Your task to perform on an android device: I want to write an email to my daughter asking about her health.
Image 0: 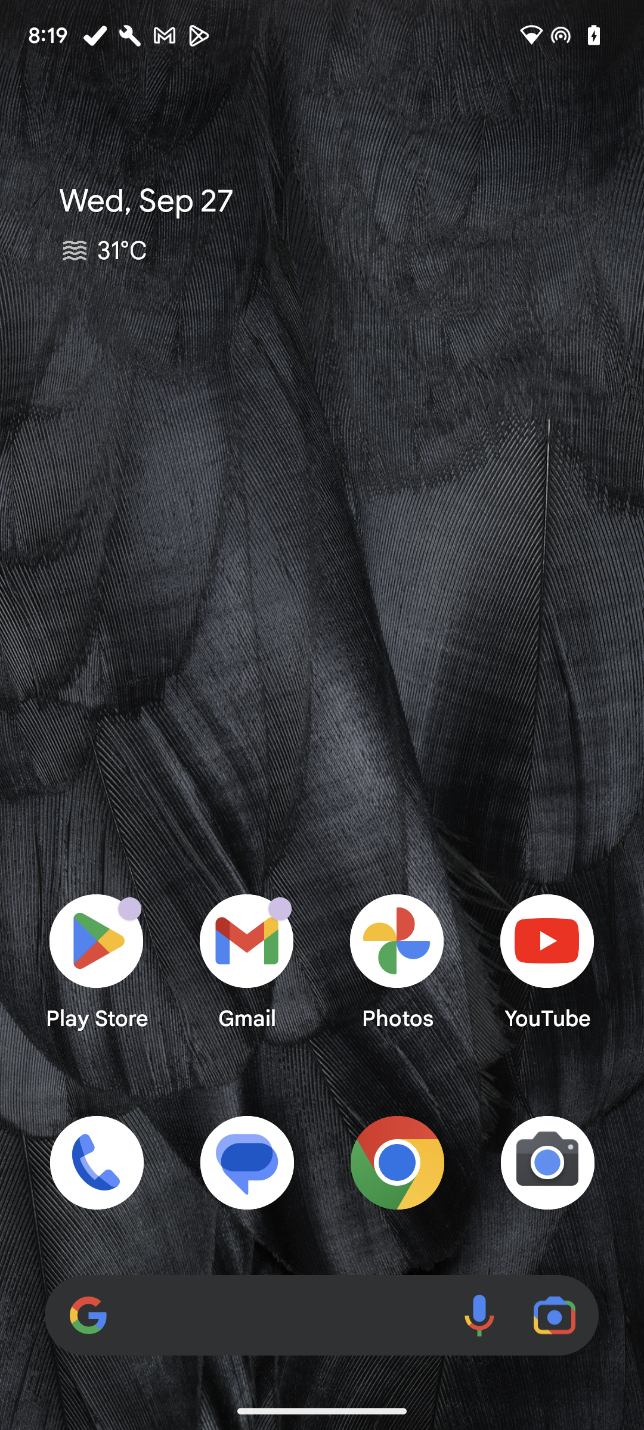
Open gmail app.
Step 0: click (247, 960)
Image 1: 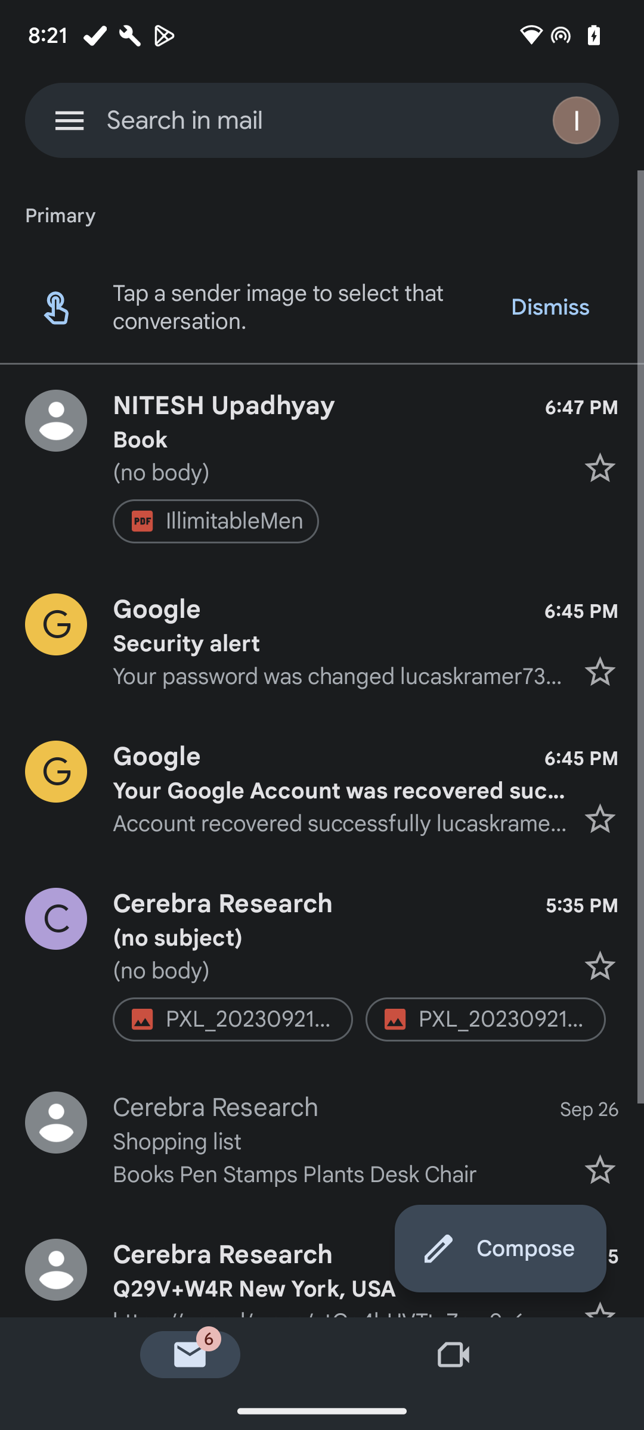
Click on Compose.
Step 1: click (328, 1254)
Image 2: 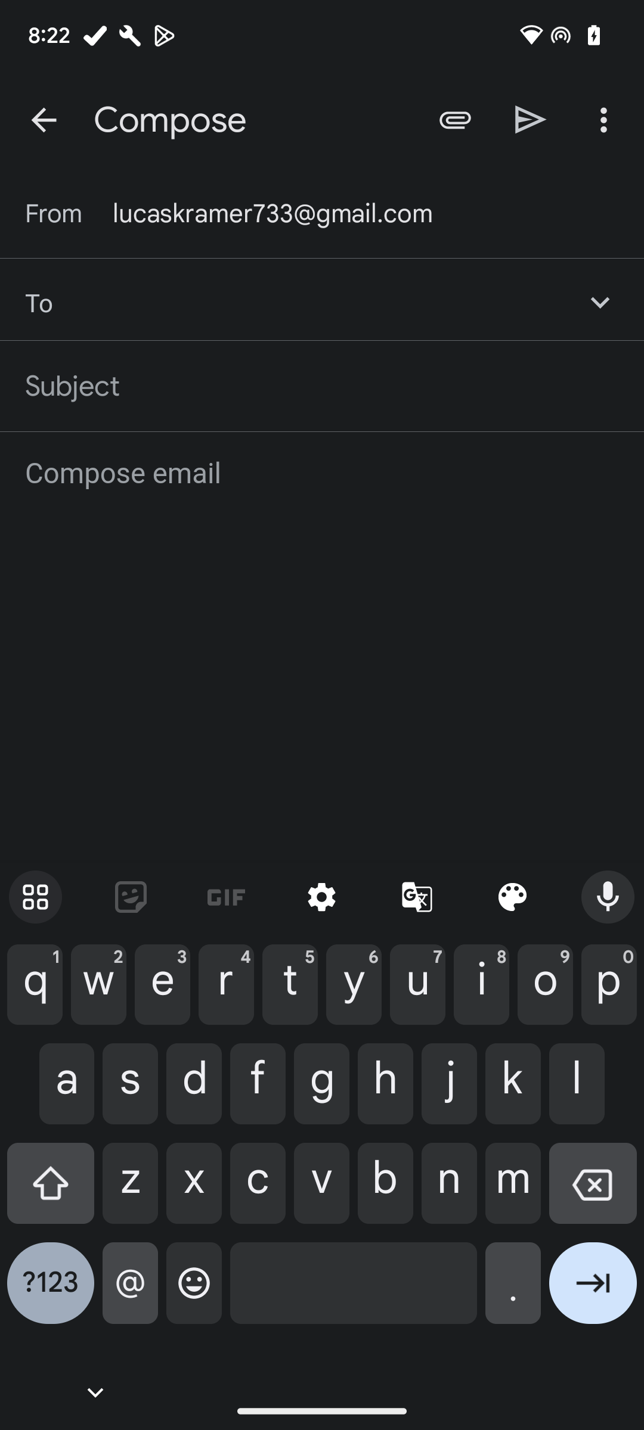
Click on To.
Step 2: click (320, 302)
Image 3: 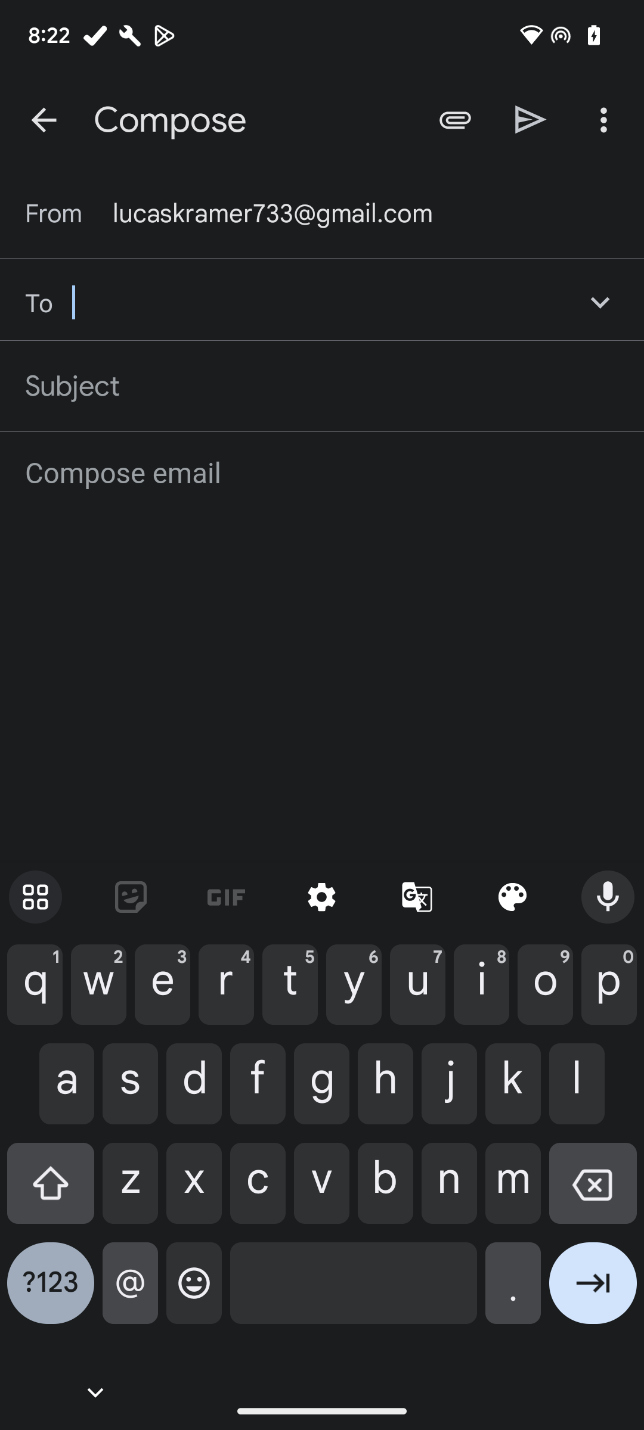
Write Violet kramer.
Step 3: type "Violet kramer."
Image 4: 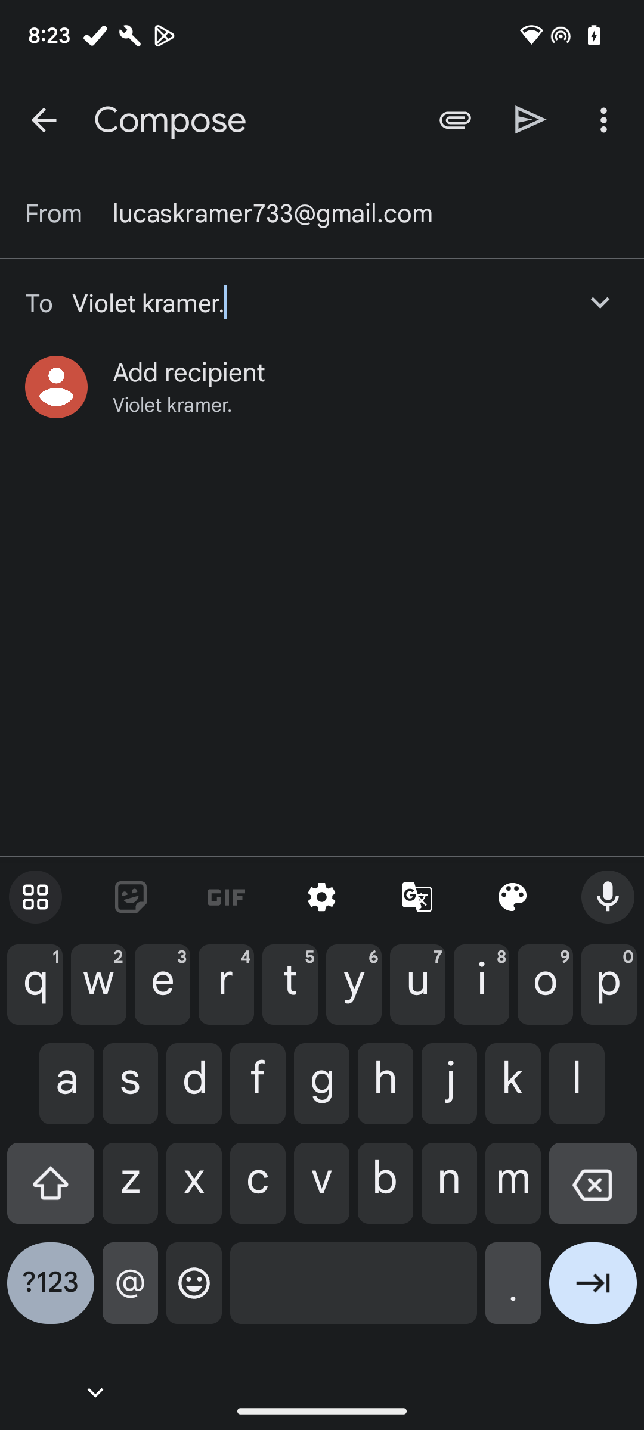
Write Violet kramer.
Step 4: type "violetkramer@gmail.com"
Image 5: 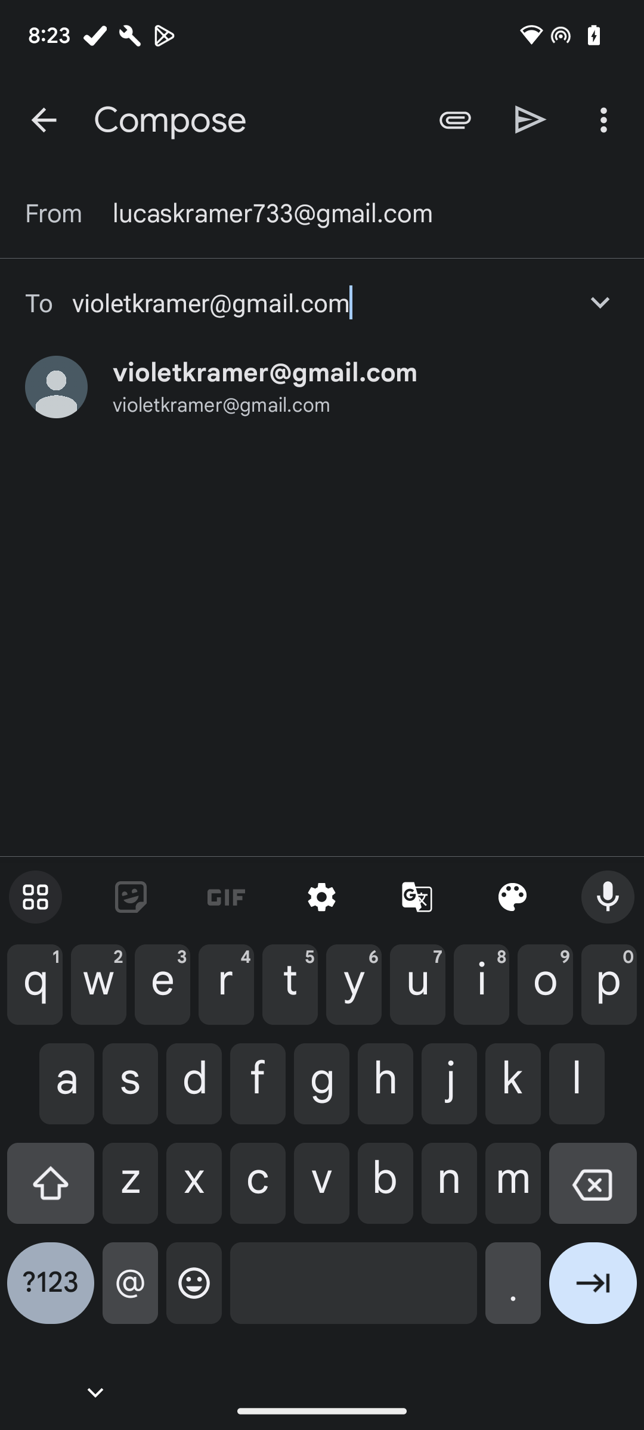
Write Violet kramer.
Step 5: type "violetkramer@gmail.com"
Image 6: 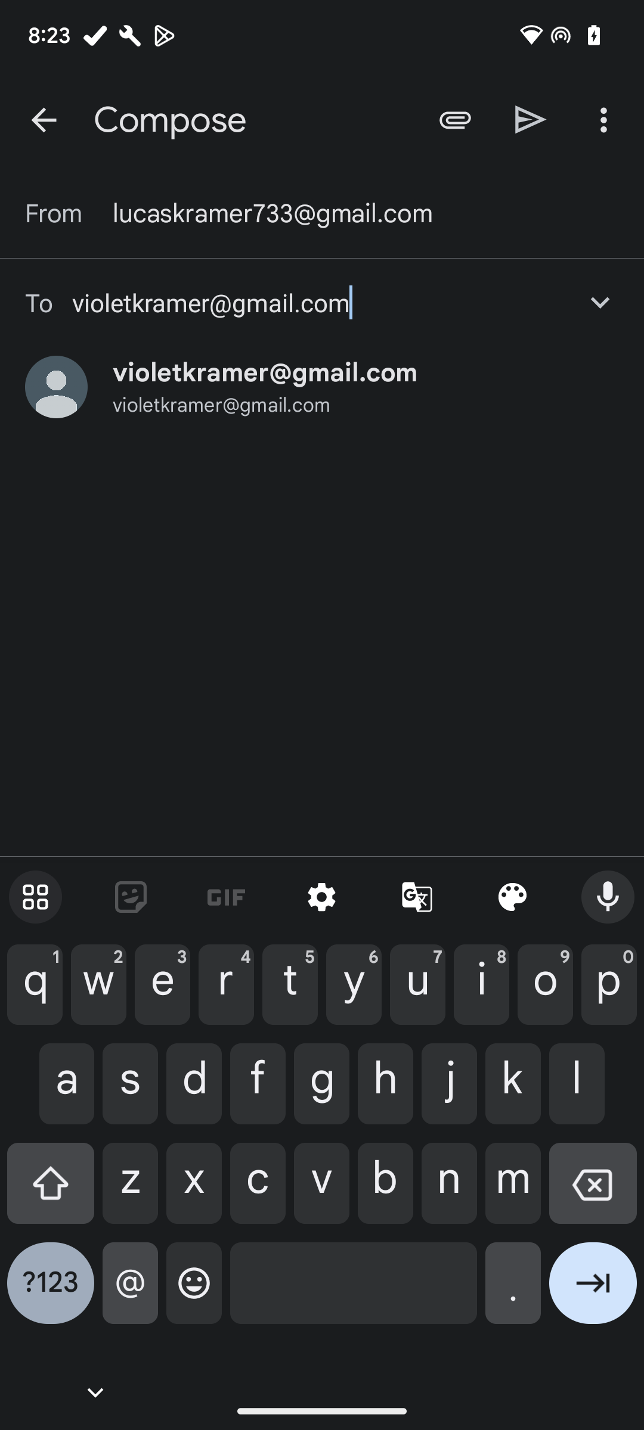
Click on violetkramer@gmail.com
Step 6: click (265, 373)
Image 7: 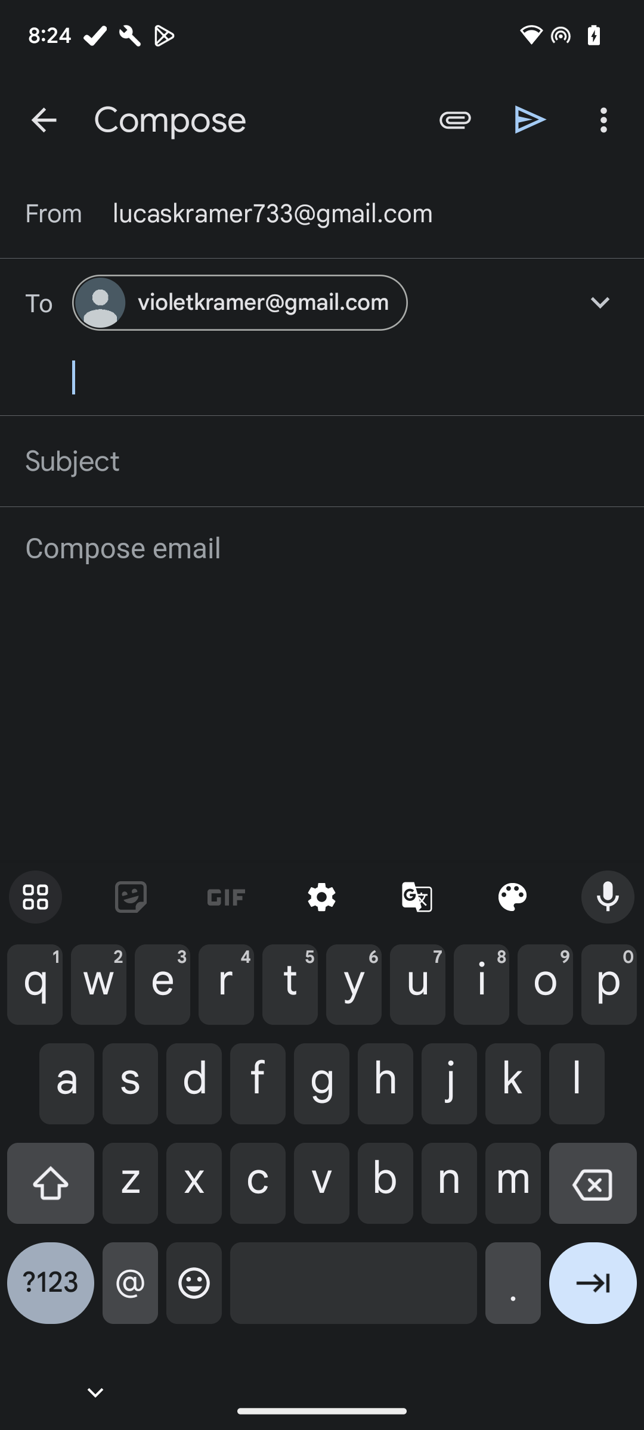
Click on Subject.
Step 7: click (322, 461)
Image 8: 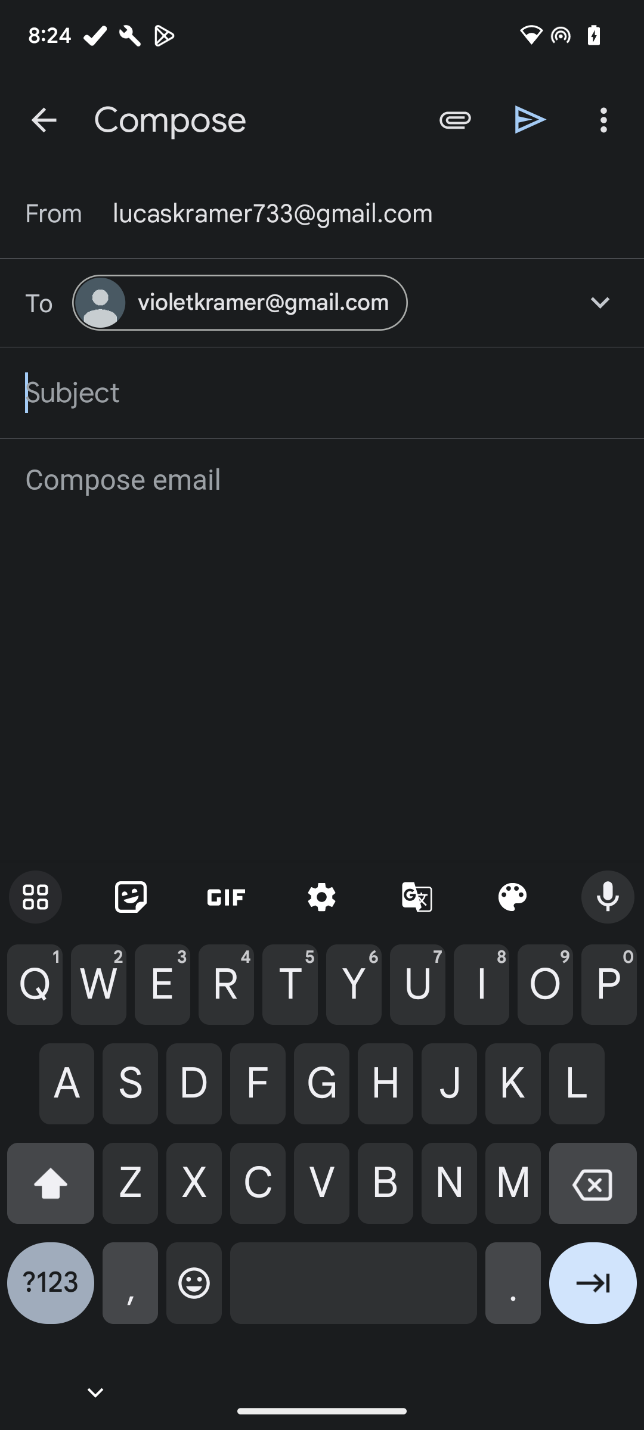
Asking about health.
Step 8: type "Asking about health."
Image 9: 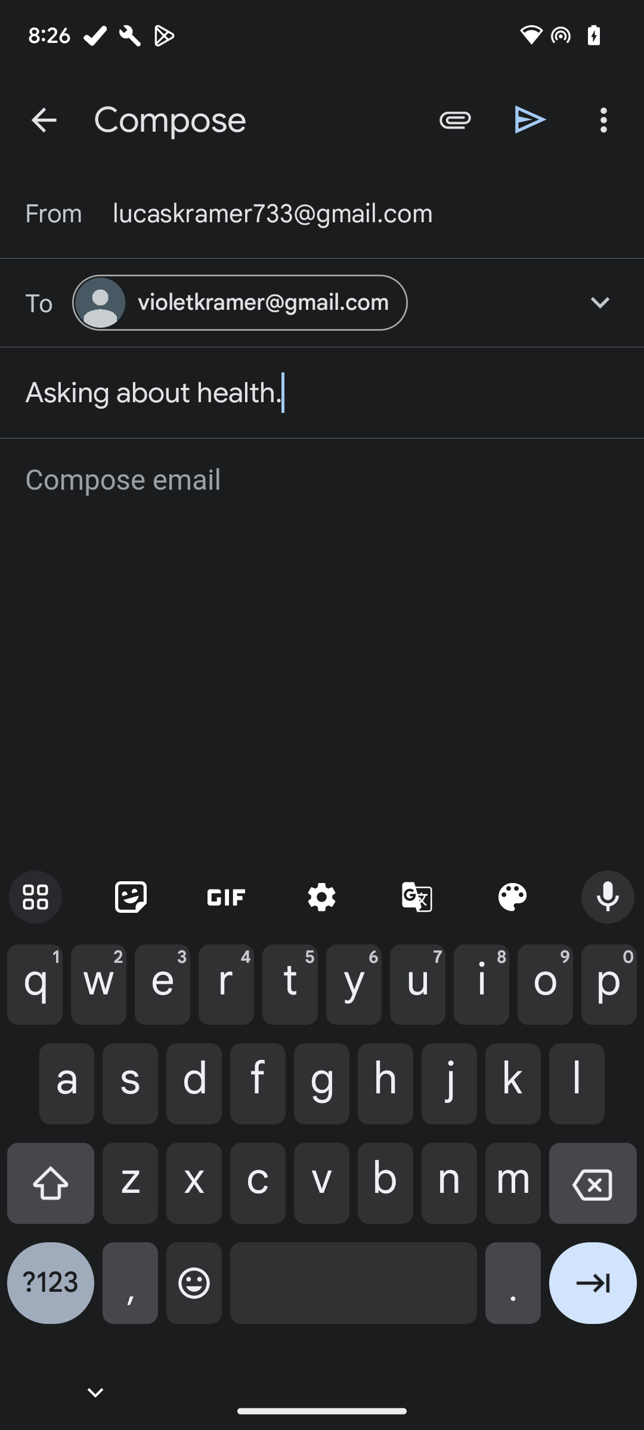
Click on Compose email.
Step 9: click (323, 480)
Image 10: 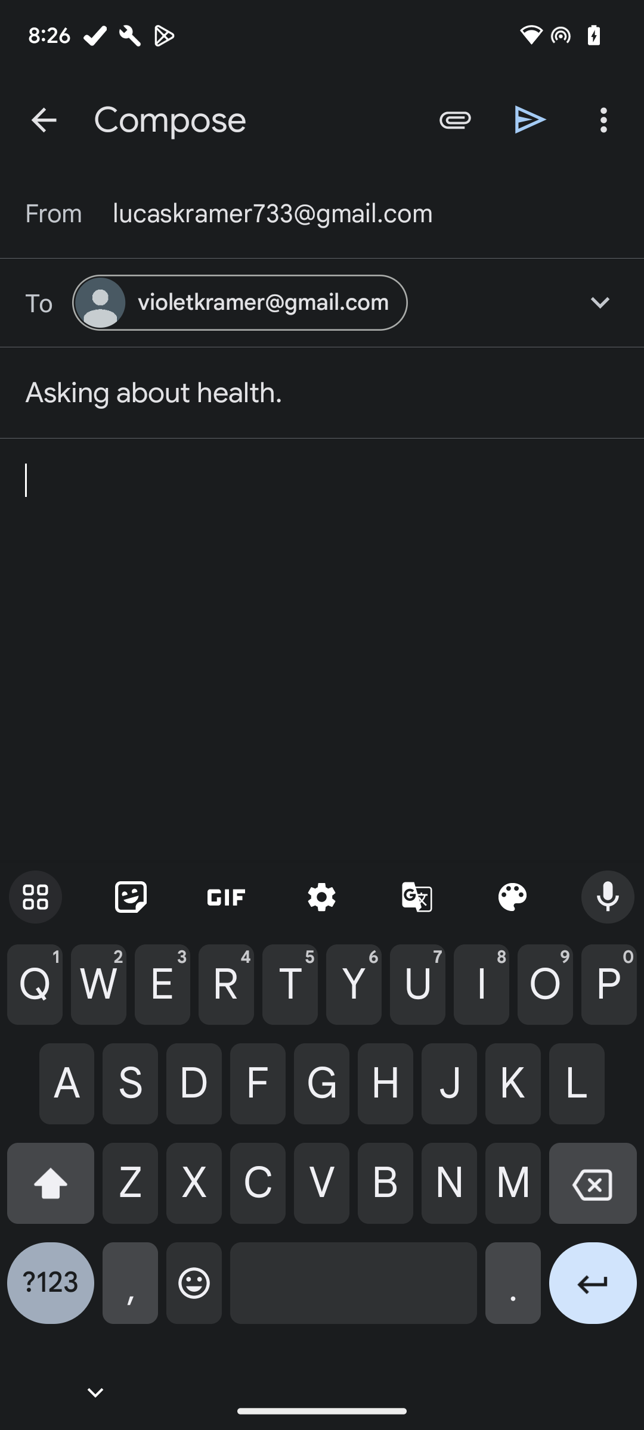
Click on Compose email.
Step 10: type "Dear Violet I am writing this email to you asking about your health."
Image 11: 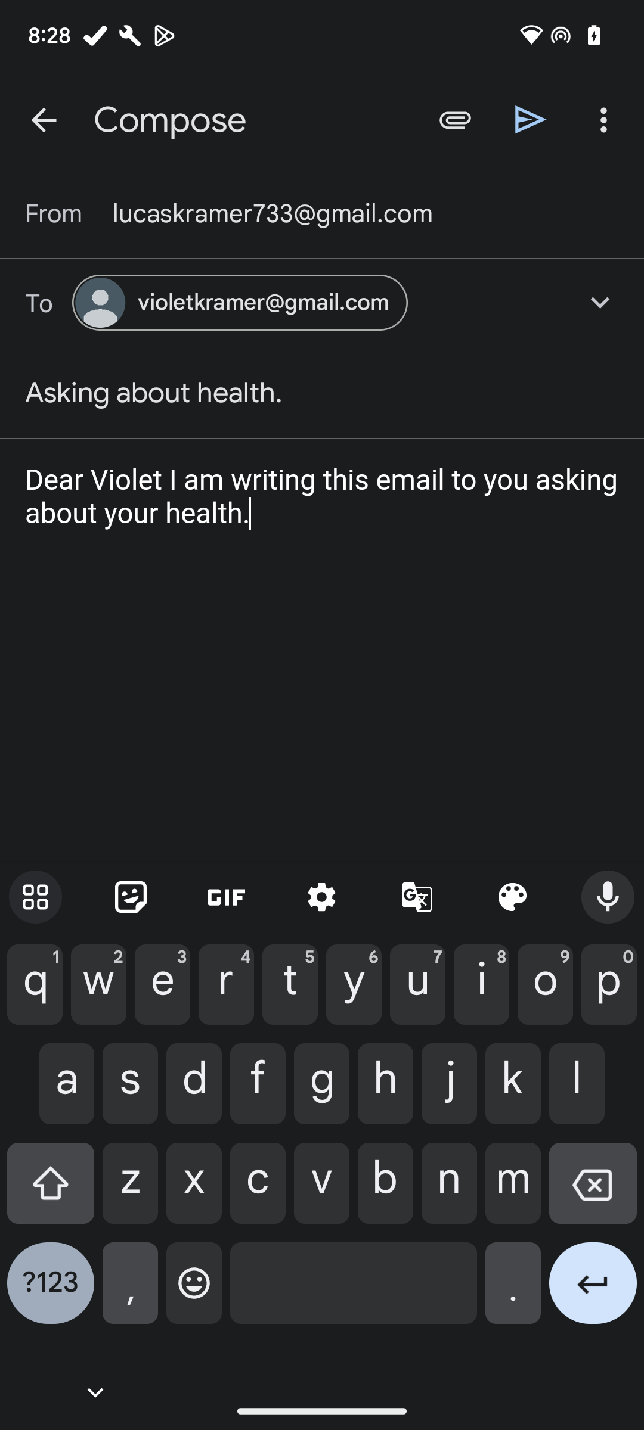
Click on Sent.
Step 11: click (531, 120)